Your task to perform on an android device: View My Cart to check how many packets of "saffola classic masala oats" I have added to my Amazon cart.
Image 0: 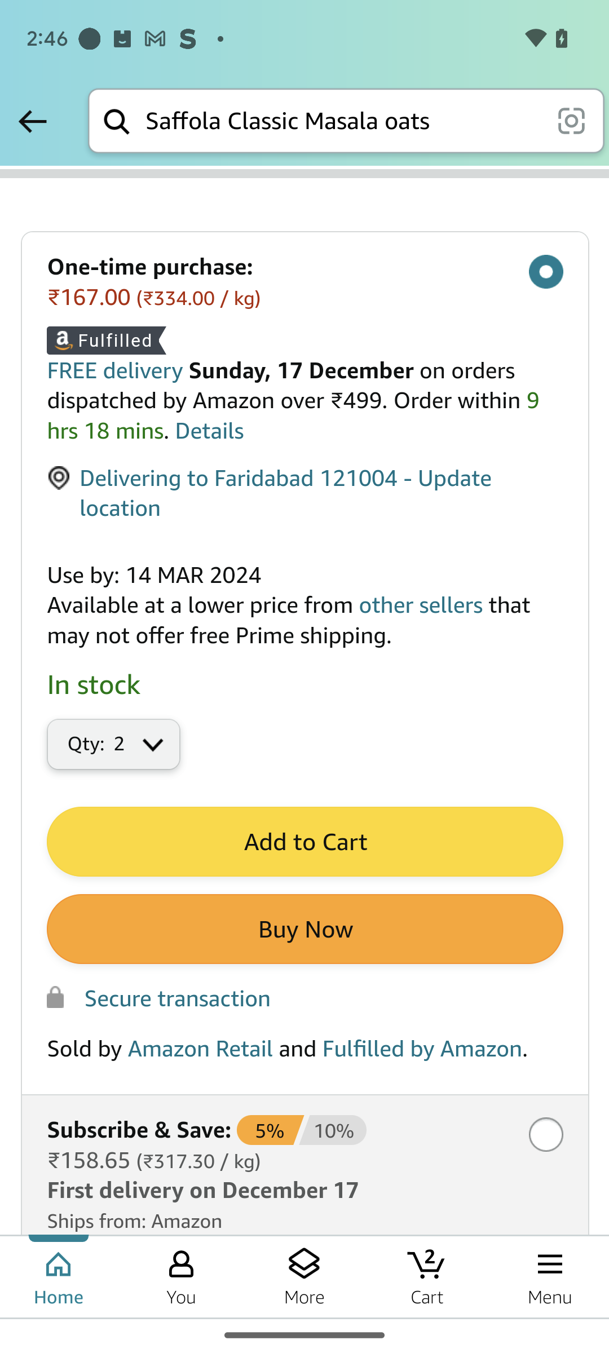
Click on the Cart icon at the bottom.
Step 0: click (427, 1276)